Your task to perform on an android device: Search for the text - “Gem of Panem” in the book The Hunger Games: The Ballad of Songbirds and Snakes by Suzanne Collins on the Kindle app.
Image 0: 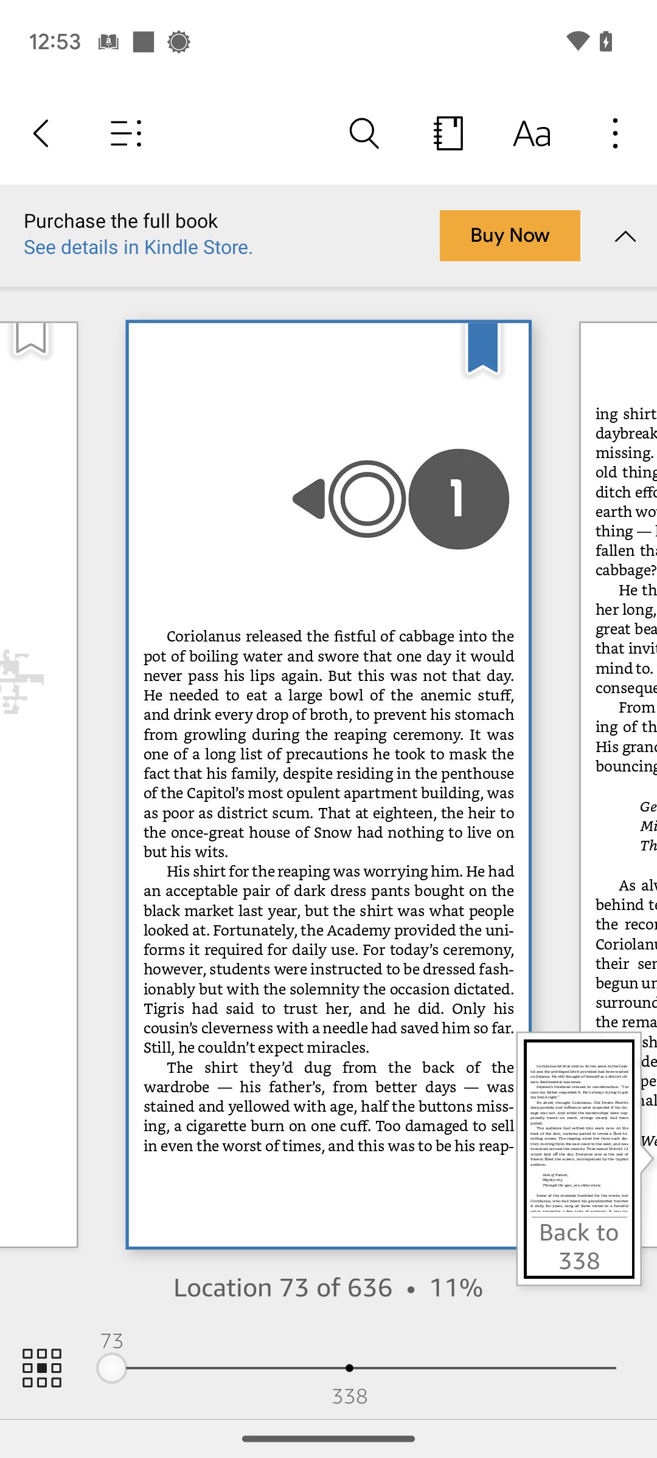
Click on the search icon at the top of the screen.
Step 0: click (363, 134)
Image 1: 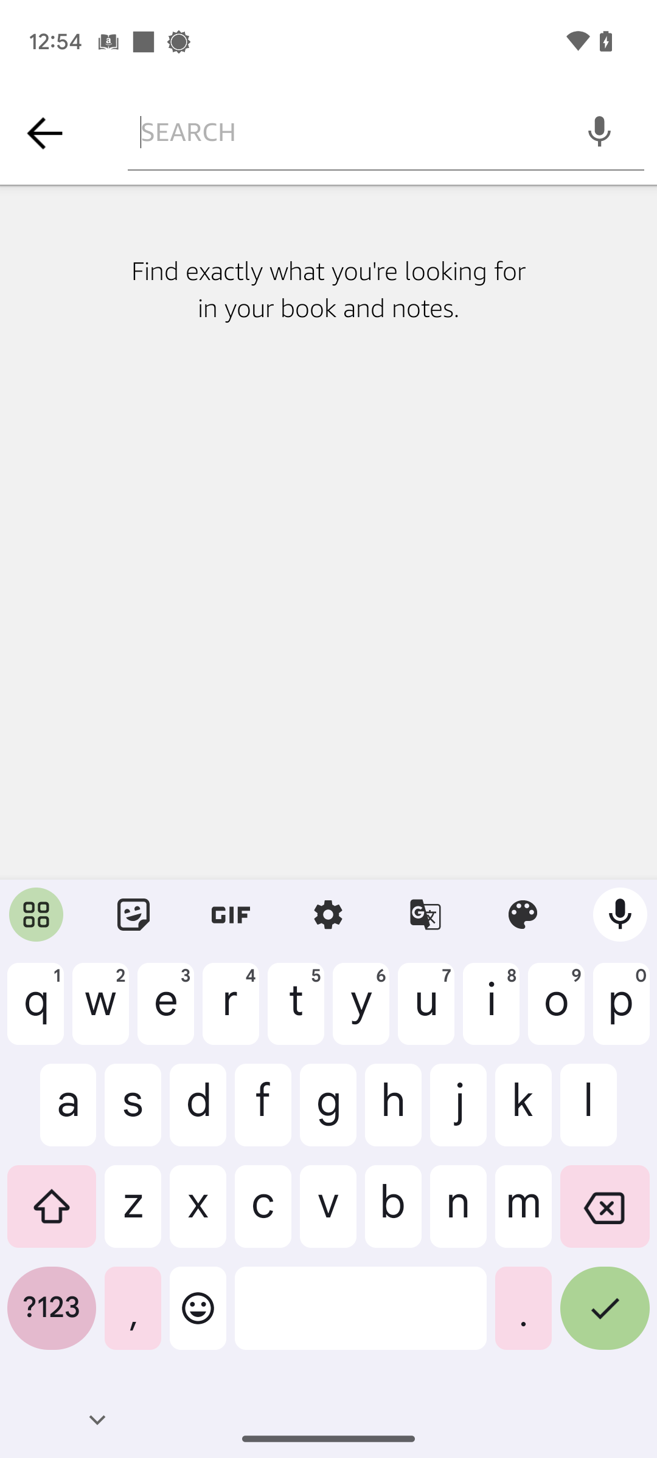
Type in Gem of Panem.
Step 1: type "Gem of Panem"
Image 2: 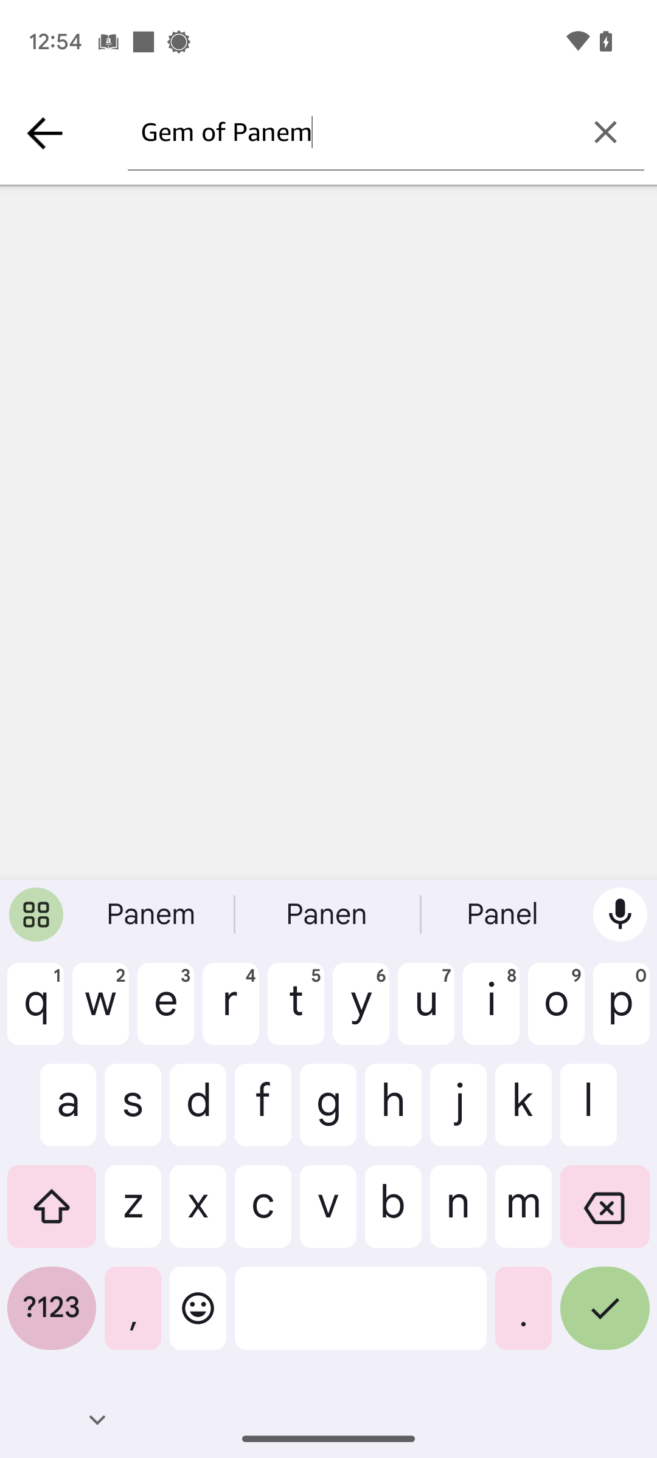
Click on the Tick button at the bottom-right of the keyboard.
Step 2: click (605, 1318)